Your task to perform on an android device: I want to understand the fundamentals of Addition in mathematics for Class 3 courses in the EduRev app.
Image 0: 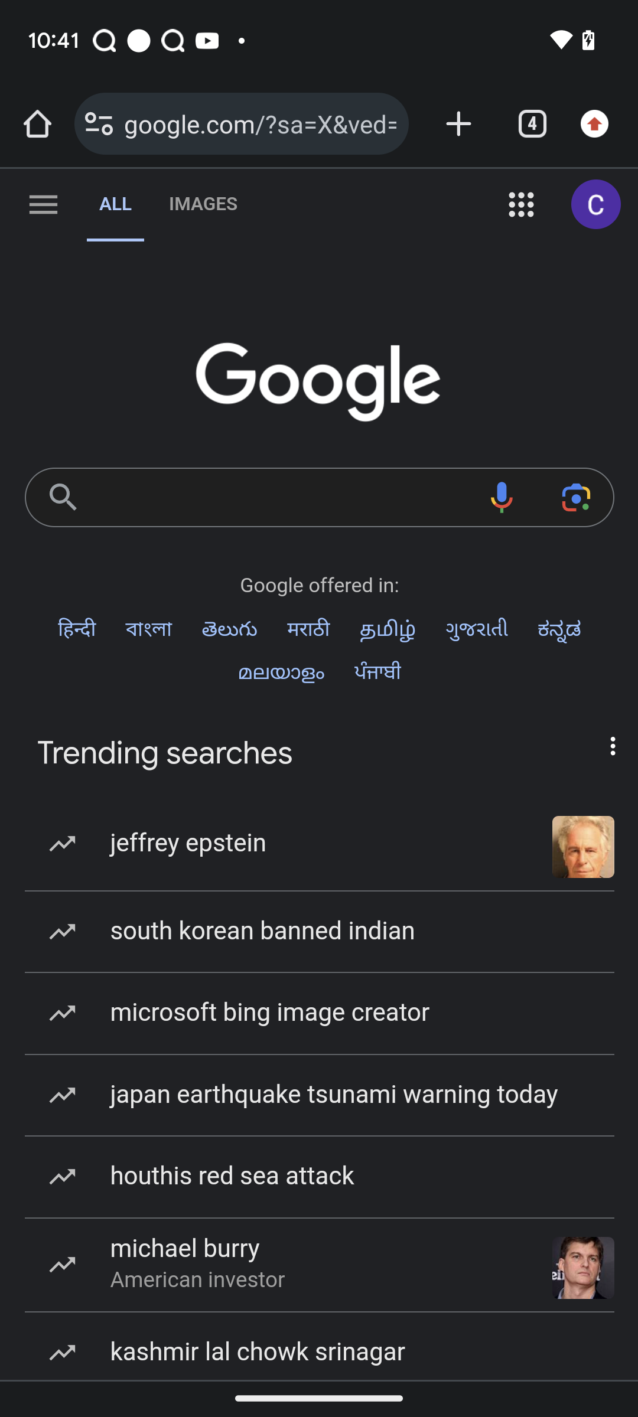
open EduRev app
Step 0: open app "EduRev"
Image 1: 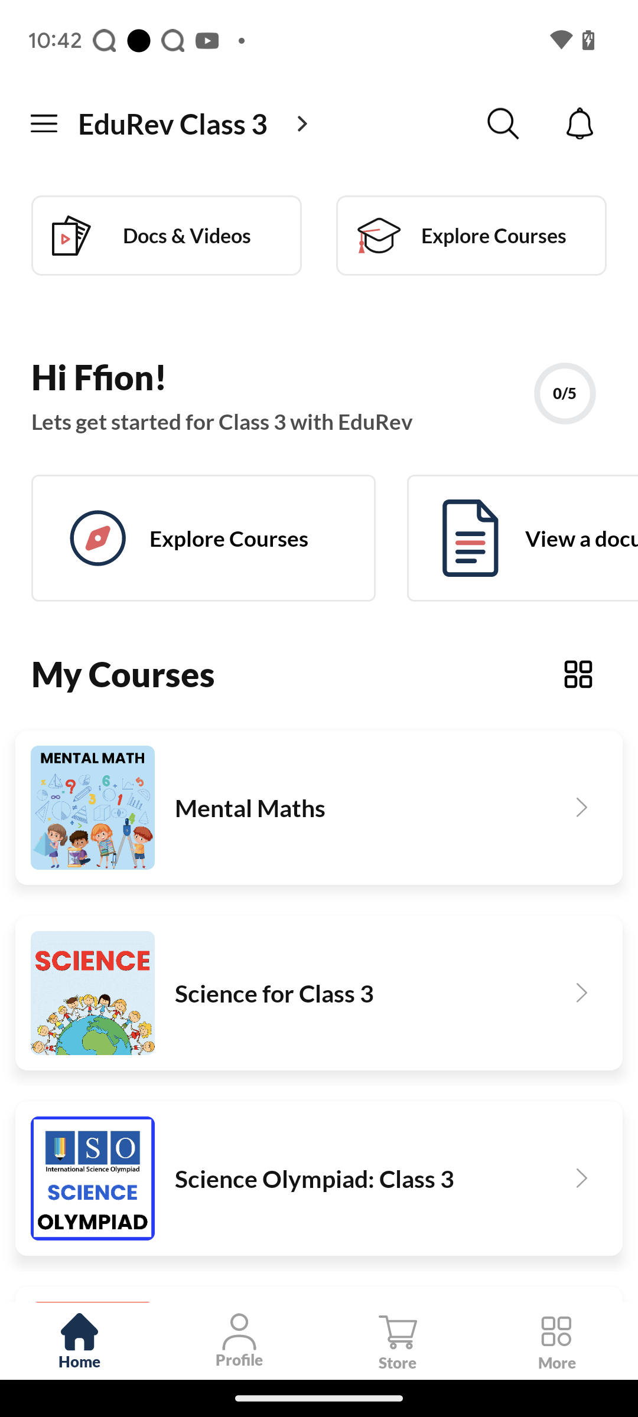
Click on mental maths
Step 1: click (381, 807)
Image 2: 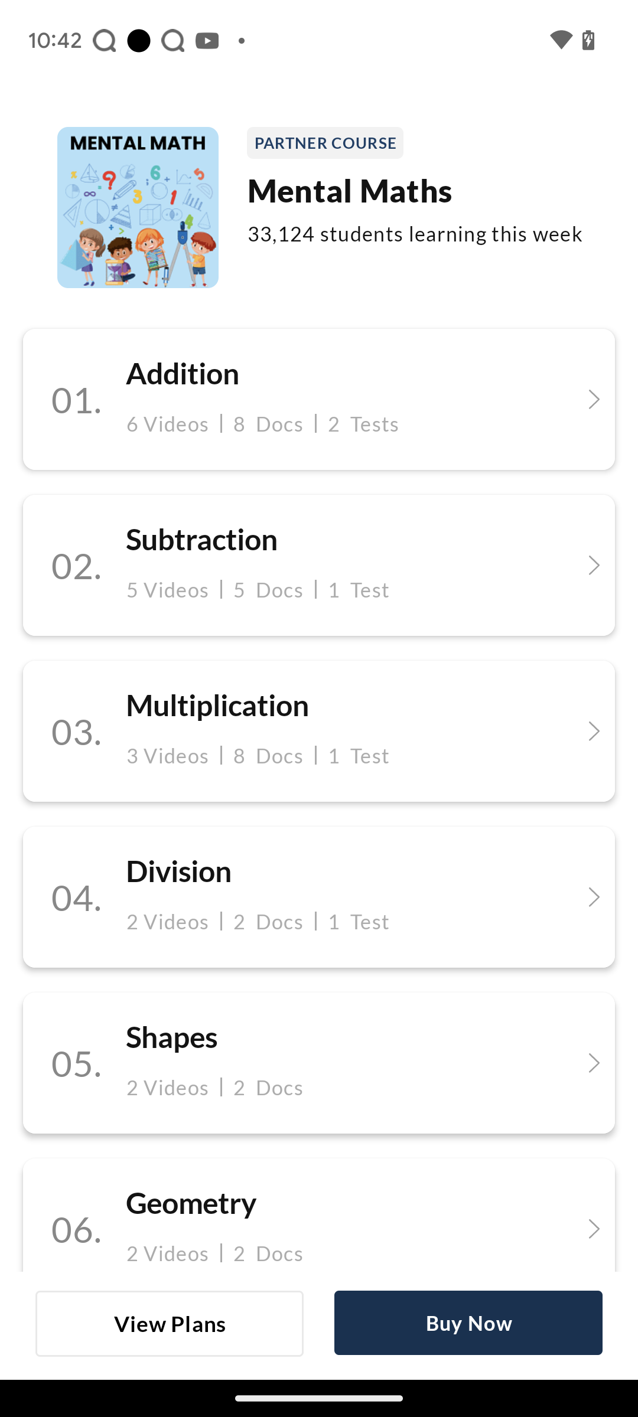
click on addition tab
Step 2: click (344, 373)